Your task to perform on an android device: Read the reviews of the skechers women's Arch comfort sneaker walking  Shoes  in the ebay  app.
Image 0: 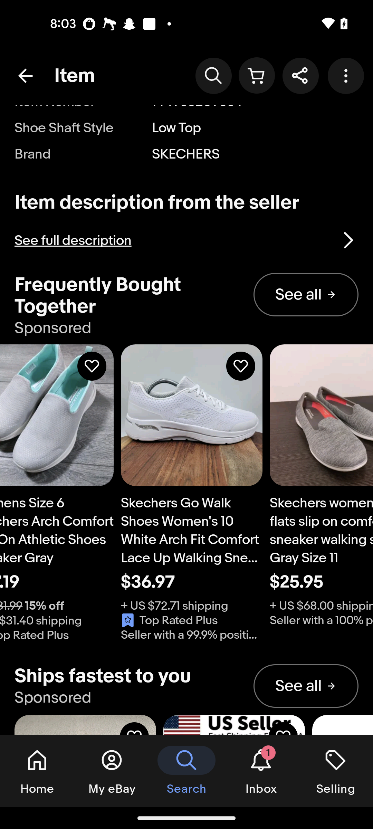
Swipe up to view the reviews option 
Step 0: scroll down
Image 1: 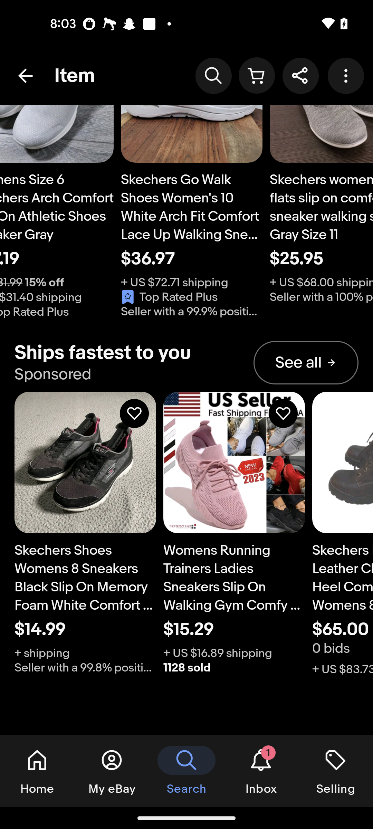
Swipe up to view the reviews option 
Step 1: scroll down
Image 2: 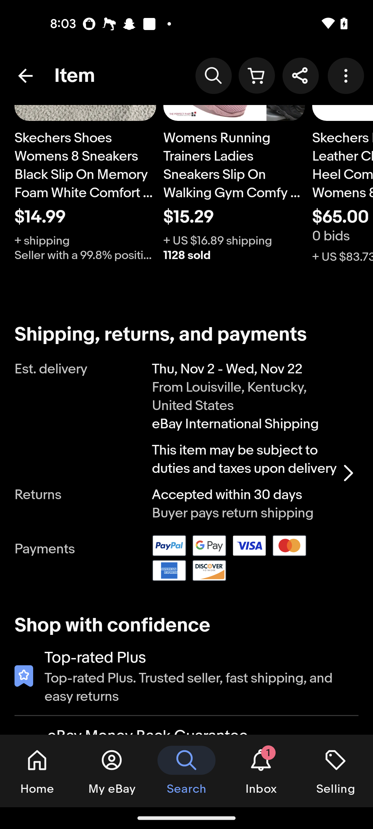
Swipe up to view the reviews option 
Step 2: scroll down
Image 3: 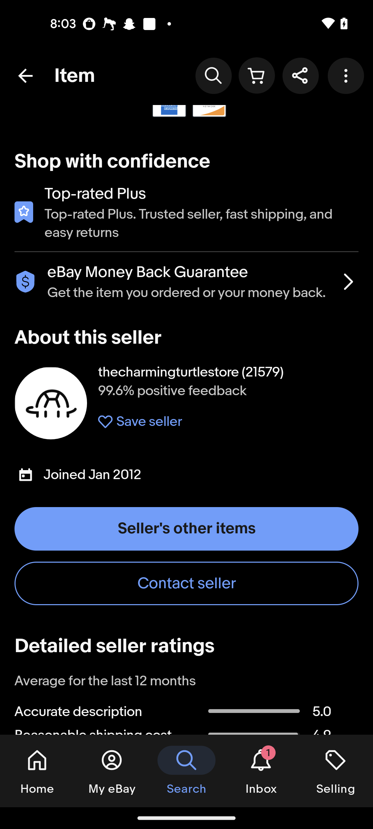
Swipe up to view the reviews option 
Step 3: scroll down
Image 4: 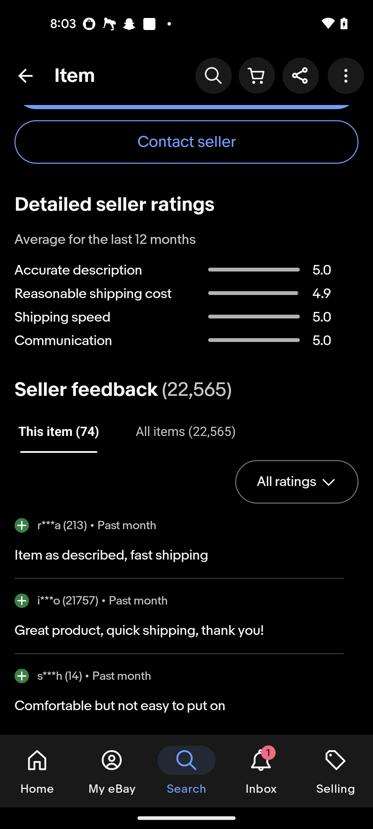
Swipe up to view the reviews option 
Step 4: scroll down
Image 6: 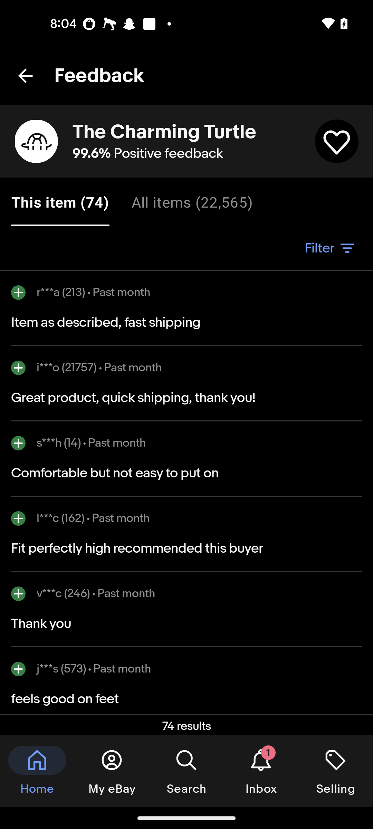
Swipe up
Step 6: scroll down
Image 7: 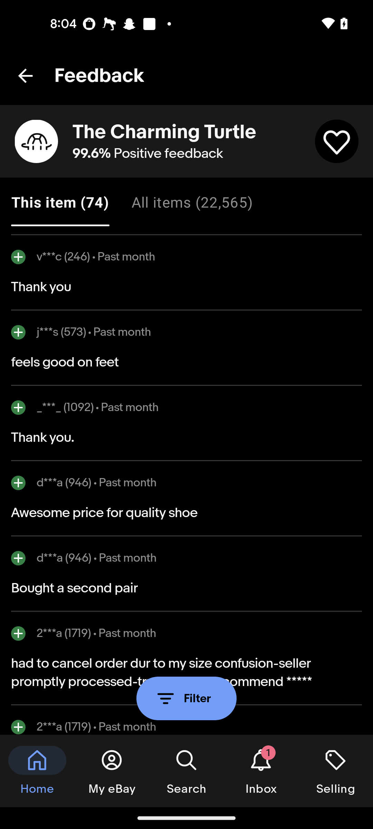
Swipe up
Step 7: scroll down